Your task to perform on an android device: Add "VTech Link play monkey" to my yalla Toys app cart.
Image 1: 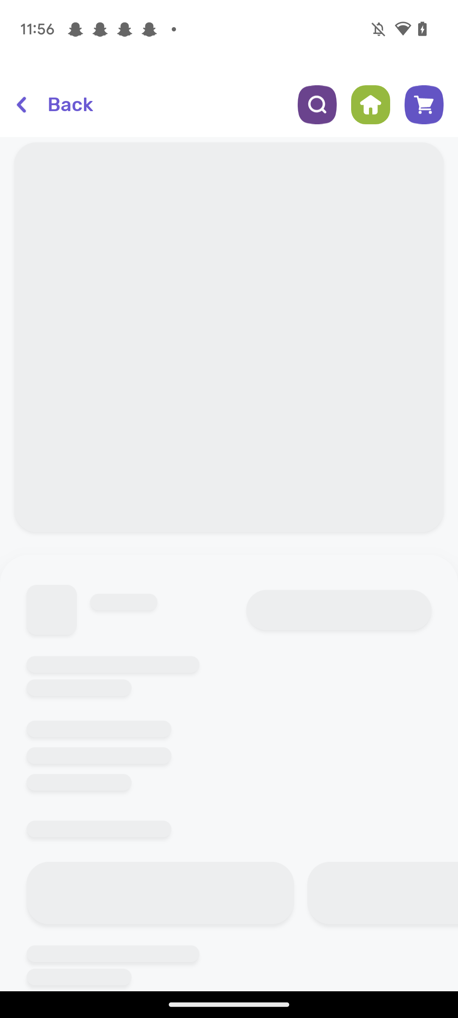
Click on the Image of VTech Link play monkey".
Step 1: wait
Image 2: 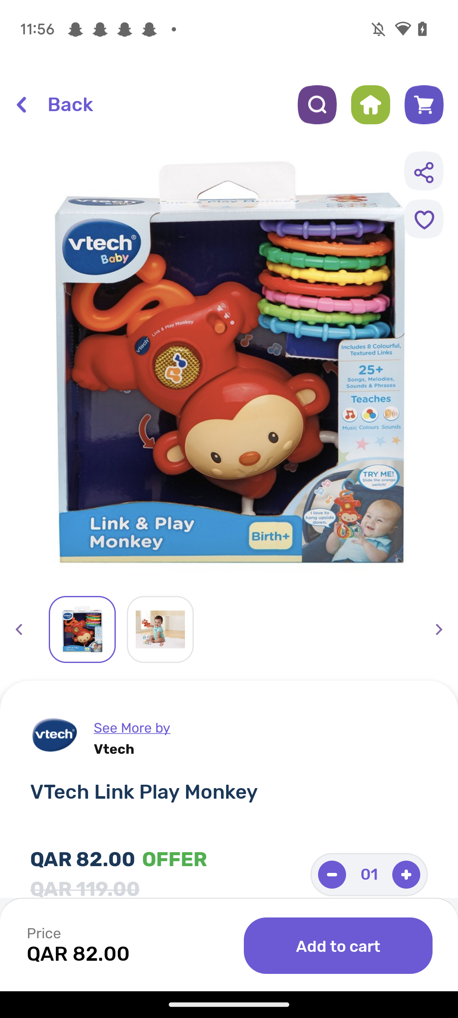
Click on the "Add to Cart" button at the bottom right corner of the screen.
Step 2: click (338, 945)